Your task to perform on an android device: I want to use the Easynotes app to make a fresh note reminding me to buy groceries which includes milk, eggs and chicken.
Image 0: 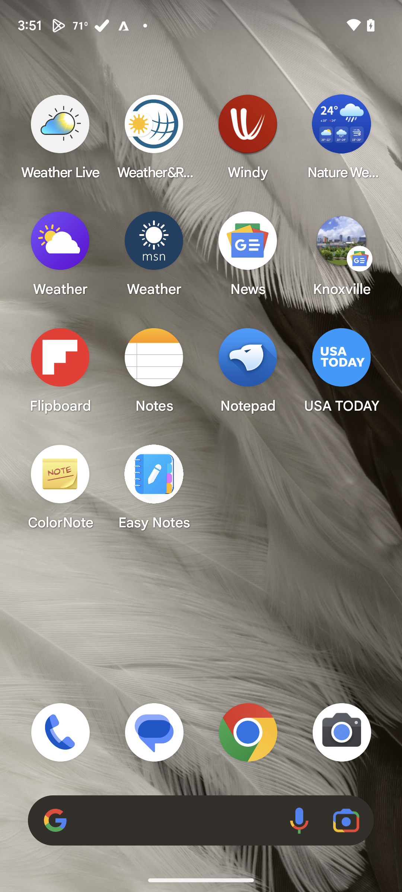
Open Easy notes app
Step 0: click (154, 487)
Image 1: 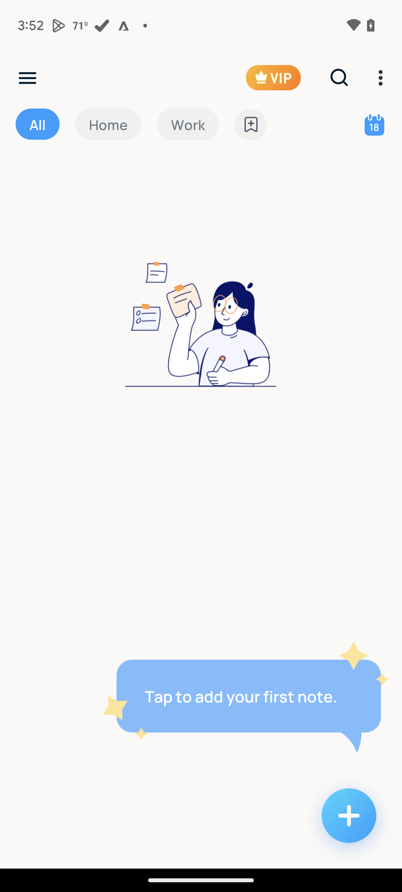
Click on the add icon
Step 1: click (339, 811)
Image 2: 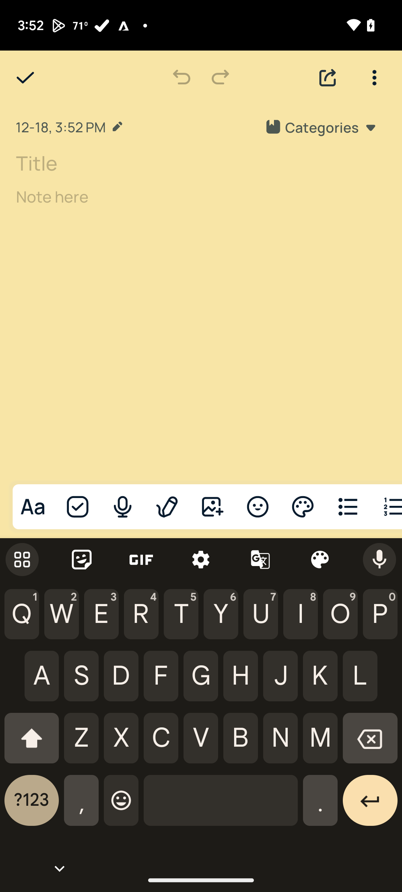
Click on title
Step 2: click (201, 162)
Image 3: 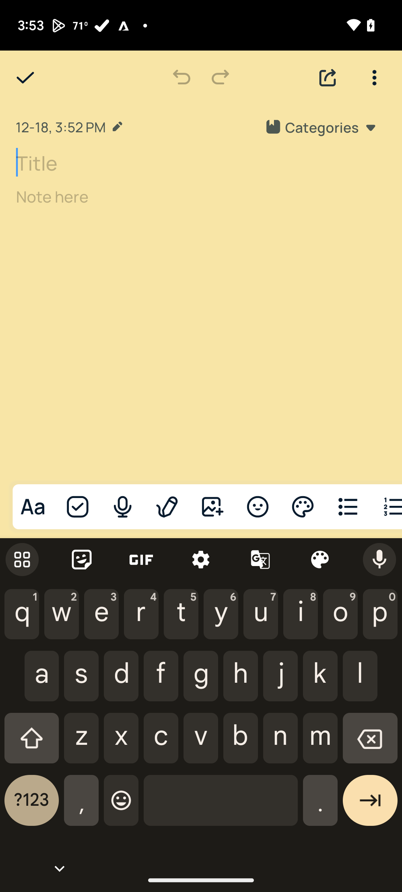
Add "Reminder to buy groceries"
Step 3: type "Reminder to buy groceries"
Image 4: 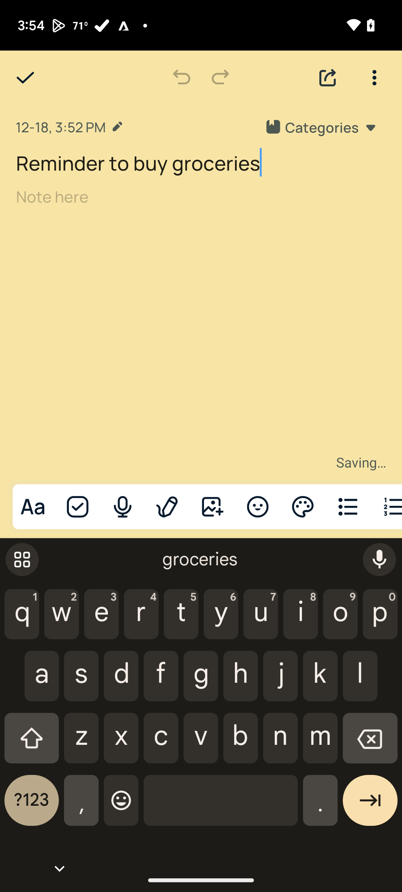
Click on the list to add milk, eggs and chicken
Step 4: click (28, 235)
Image 6: 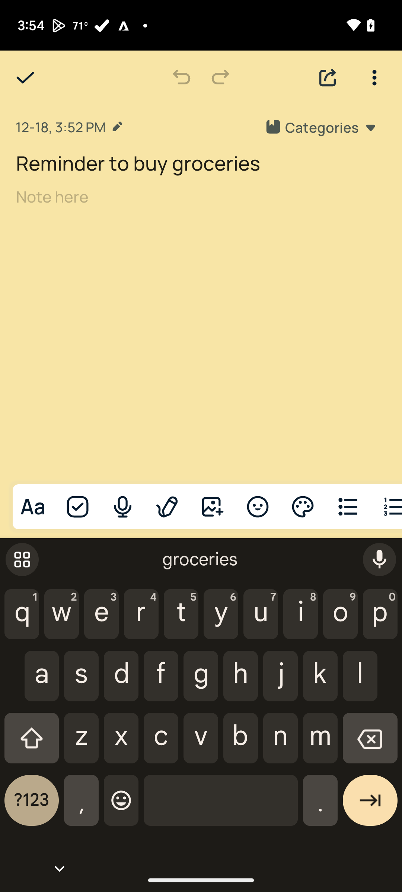
Click on the list to add milk, eggs and chicken
Step 6: click (47, 252)
Image 8: 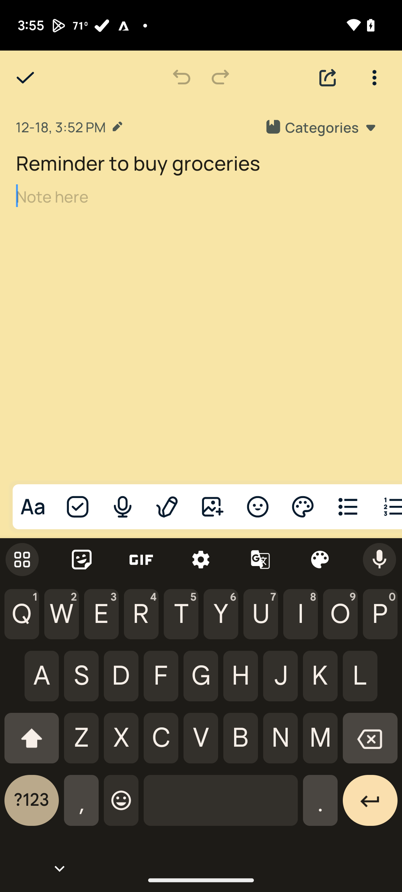
Click on the list to add milk, eggs and chicken
Step 8: type "Milk, eggs and chicken"
Image 9: 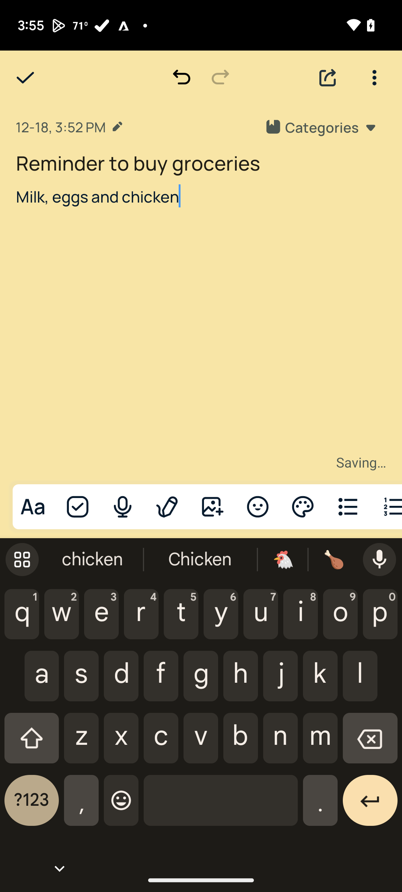
Click on the save icon to save
Step 9: click (21, 76)
Image 10: 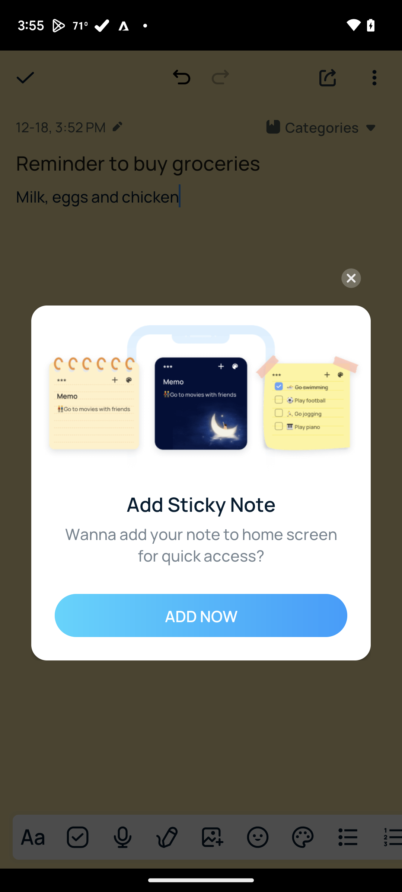
Click on the cancel button
Step 10: click (347, 279)
Image 11: 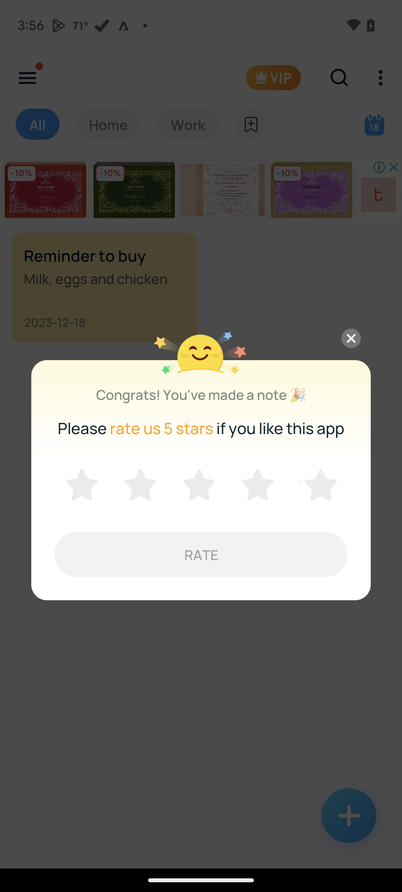
Click on the cancel button
Step 11: click (347, 336)